Your task to perform on an android device: Review the directions of  the currently navigated location in biking mode & start the navigation
Image 0: 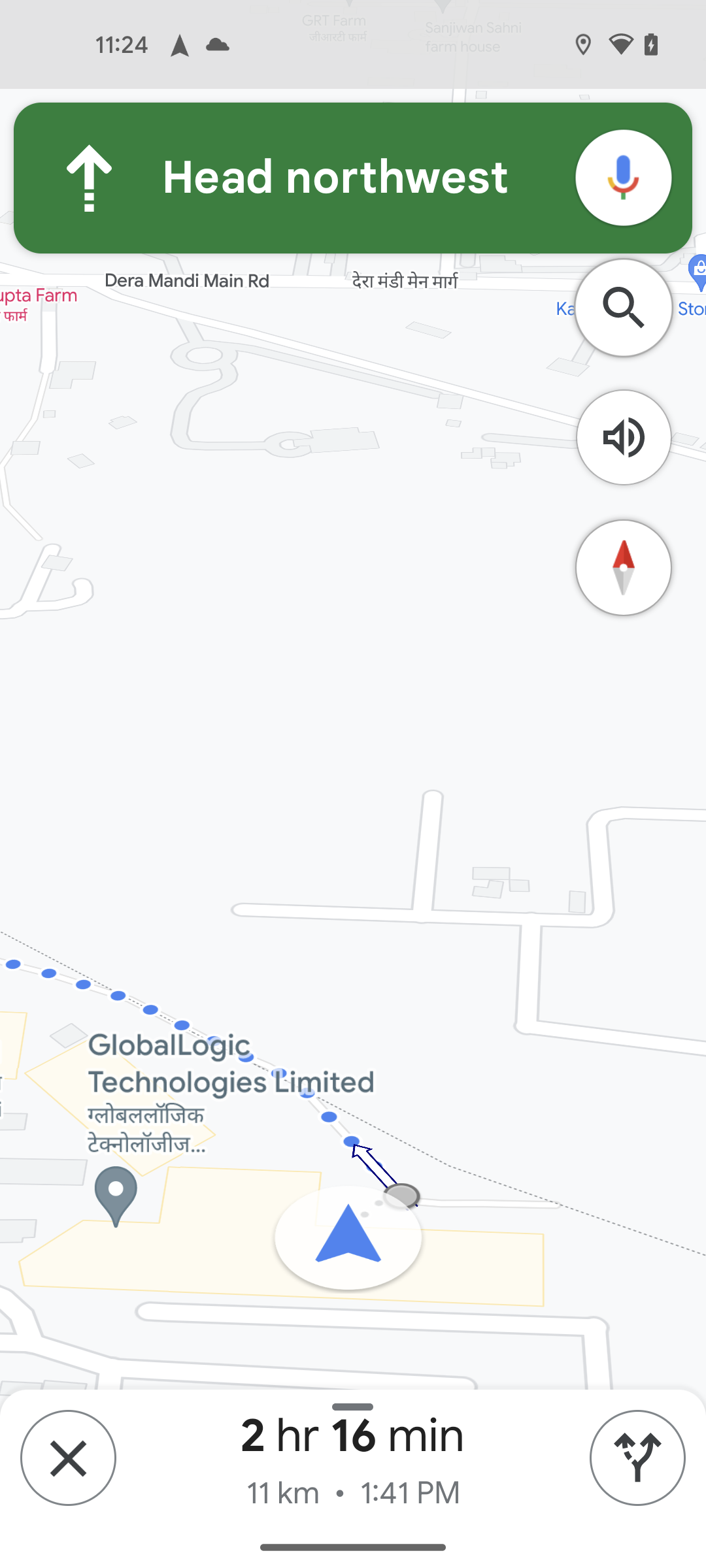
go back
Step 0: press back button
Image 1: 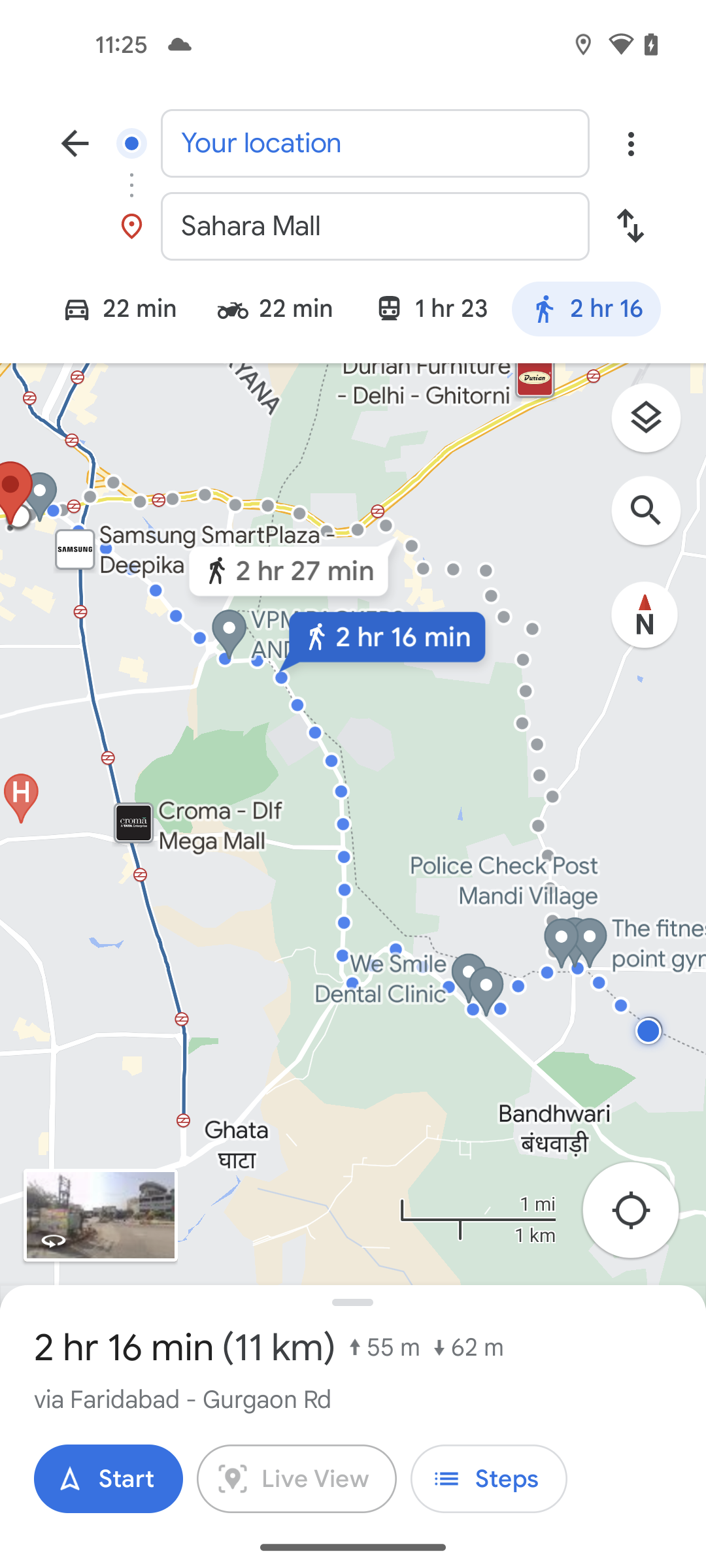
click on biking mode icon
Step 1: click (275, 312)
Image 2: 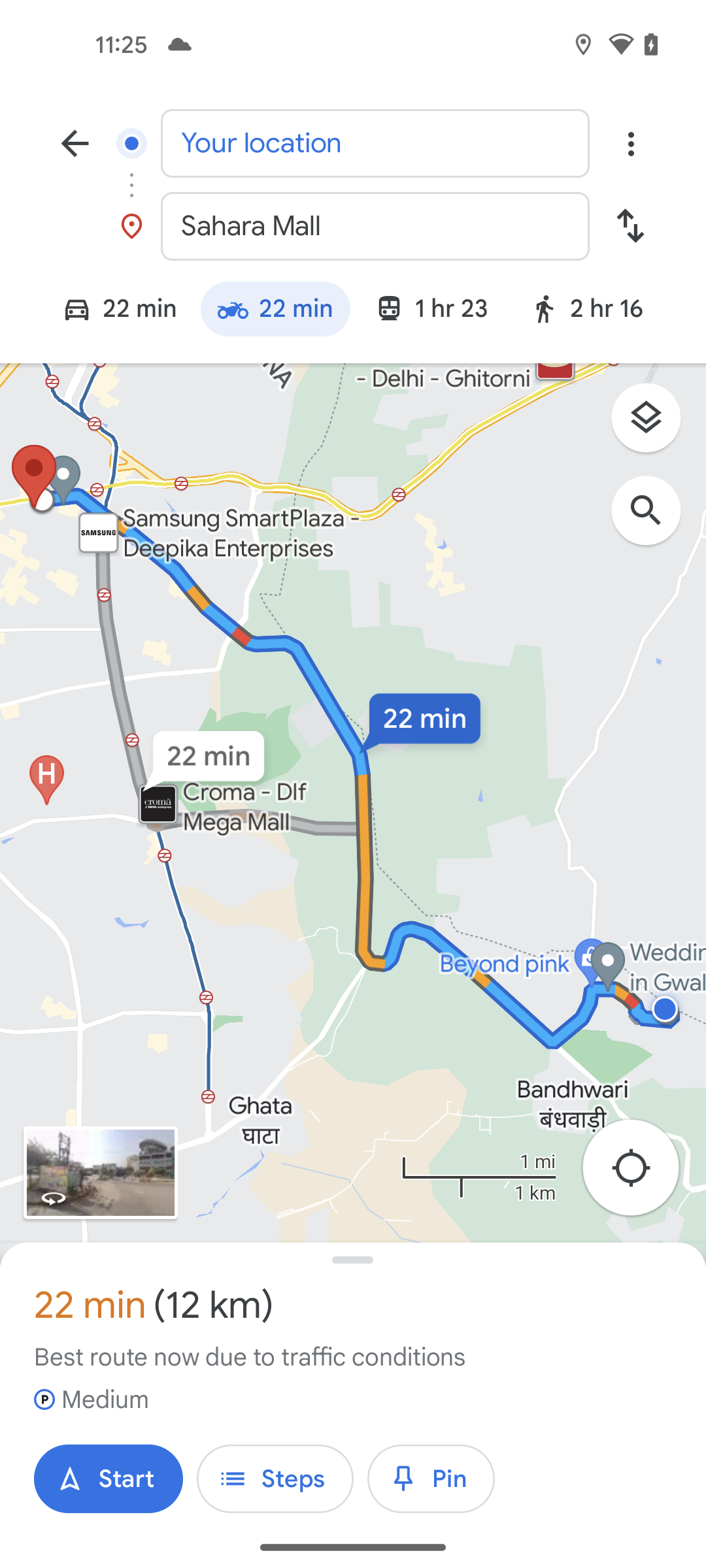
click on the Start button at the bottom left corner of the screen
Step 2: click (108, 1478)